Your task to perform on an android device: Open the Migros app and scroll down to view the M-Budget Basmati Reis, 1 kg packet, then view more photos if any are available and view the nutrition values.
Image 0: 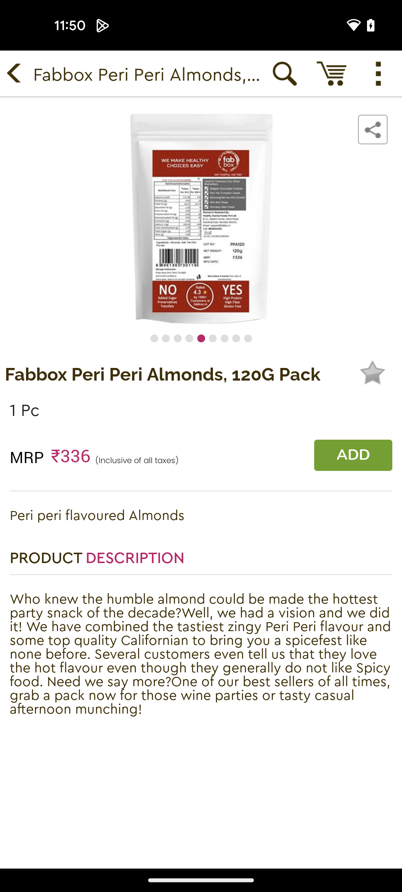
Open the Migros app
Step 0: open app "Migros"
Image 1: 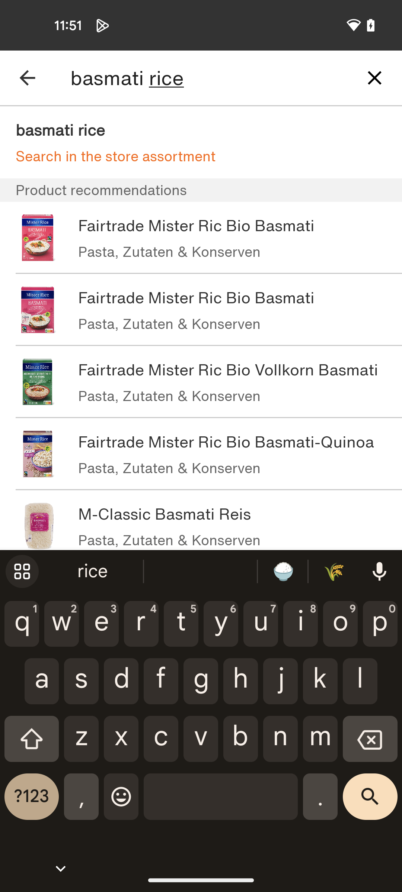
Scroll down to view M-Budget Basmati Reis 1kg packet
Step 1: scroll down
Image 2: 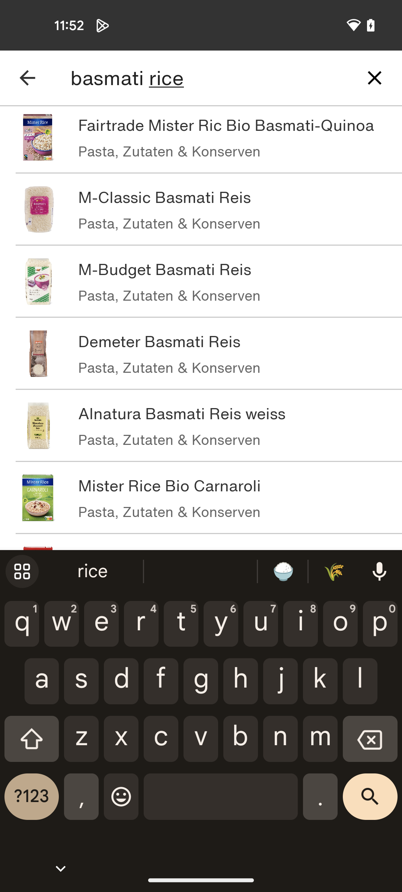
Click on the m budget basmati reis
Step 2: click (228, 269)
Image 3: 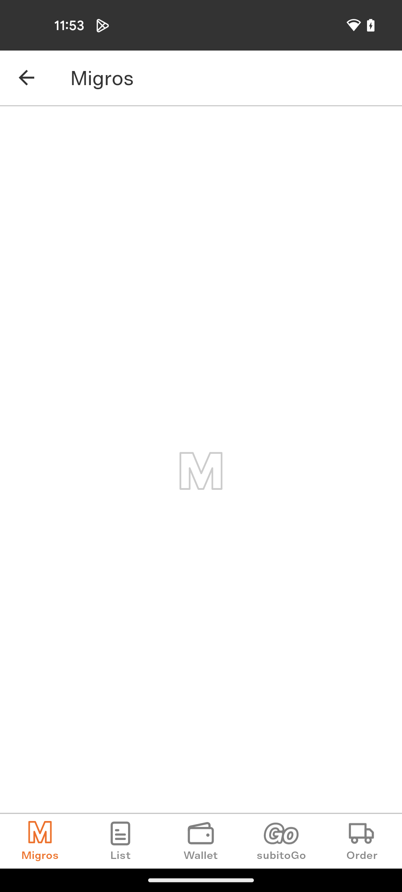
Click on the m budget basmati reis
Step 3: wait
Image 4: 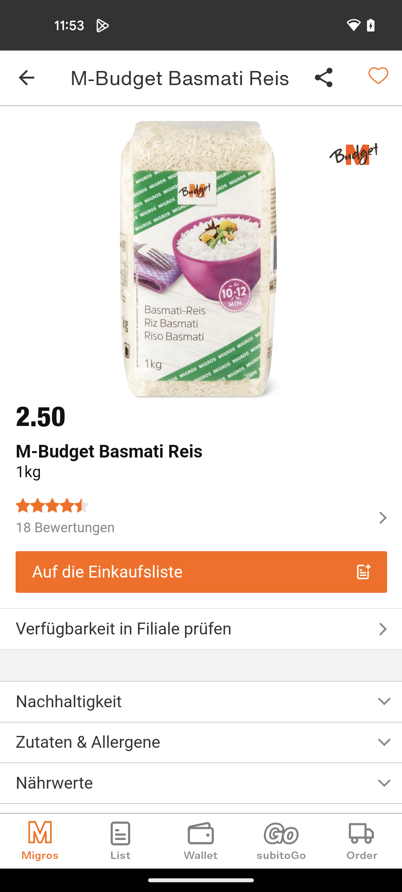
Click on the nahrwerte for nutrition
Step 4: click (202, 783)
Image 5: 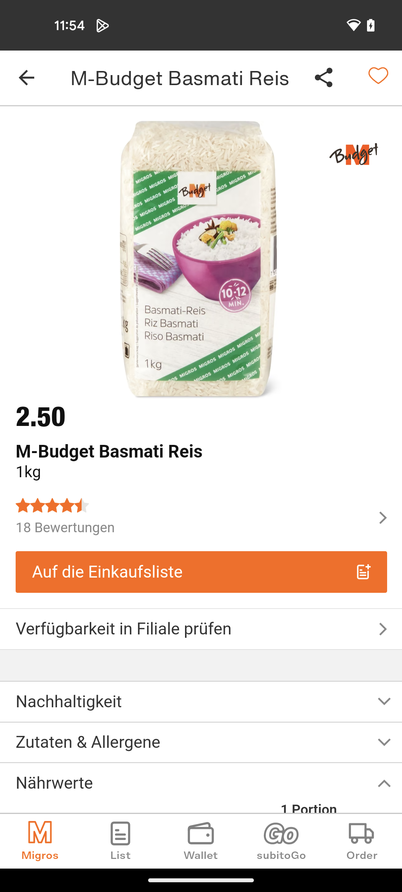
Swipe up to view more details
Step 5: scroll down